Your task to perform on an android device: I don't like the sound of the recorded audio. Delete the recorded file from the Easy Voice Recording app.
Image 0: 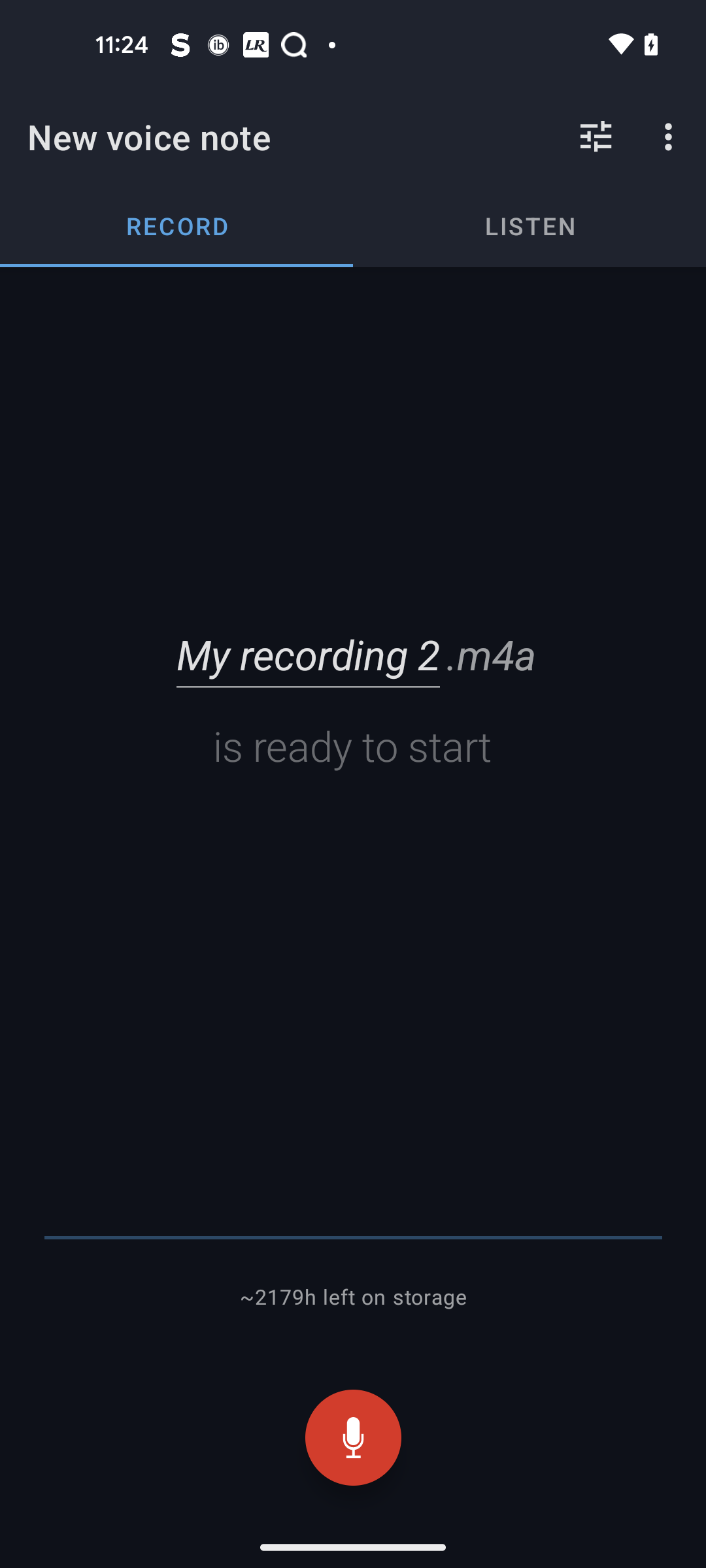
Click on the LISTEN section
Step 0: click (529, 225)
Image 1: 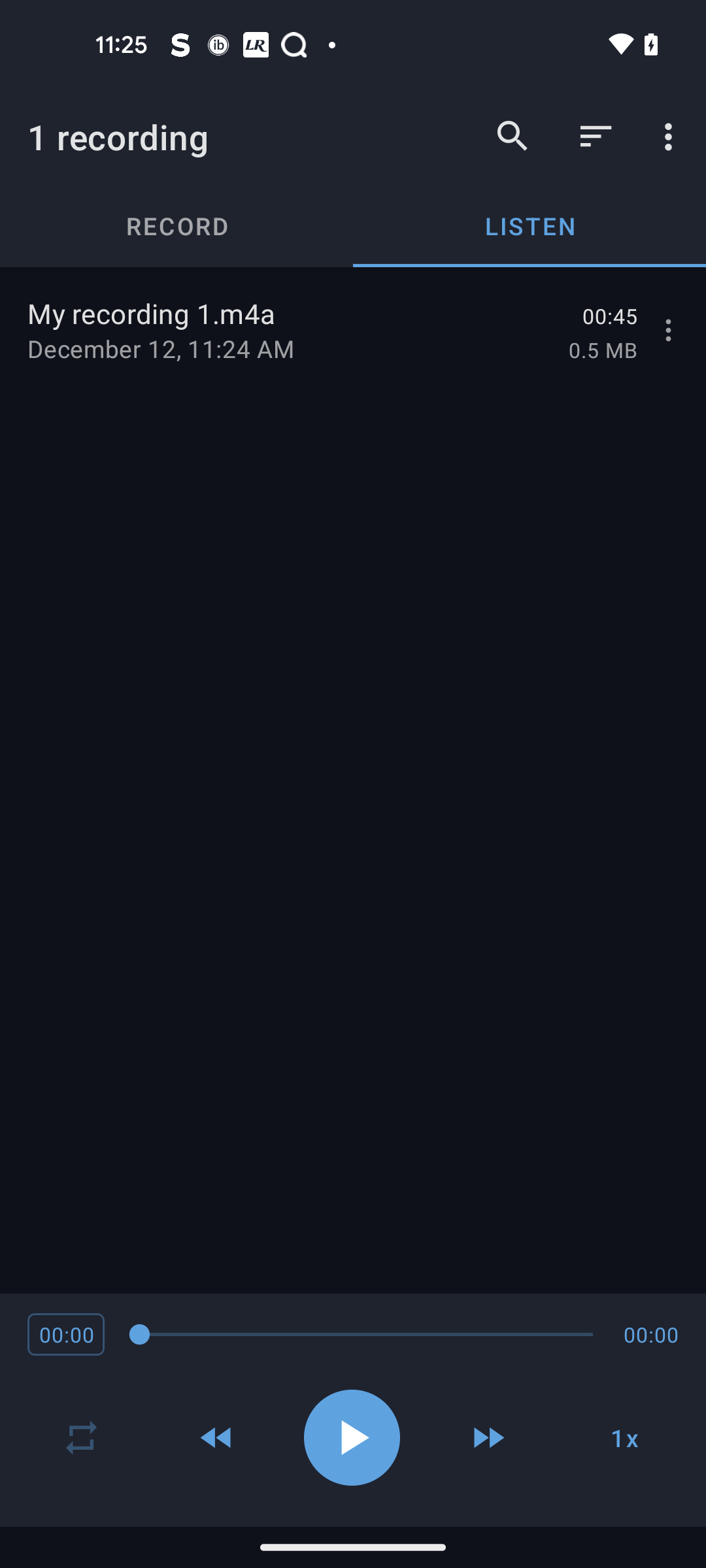
Click on the three dots of My recording file
Step 1: click (671, 330)
Image 2: 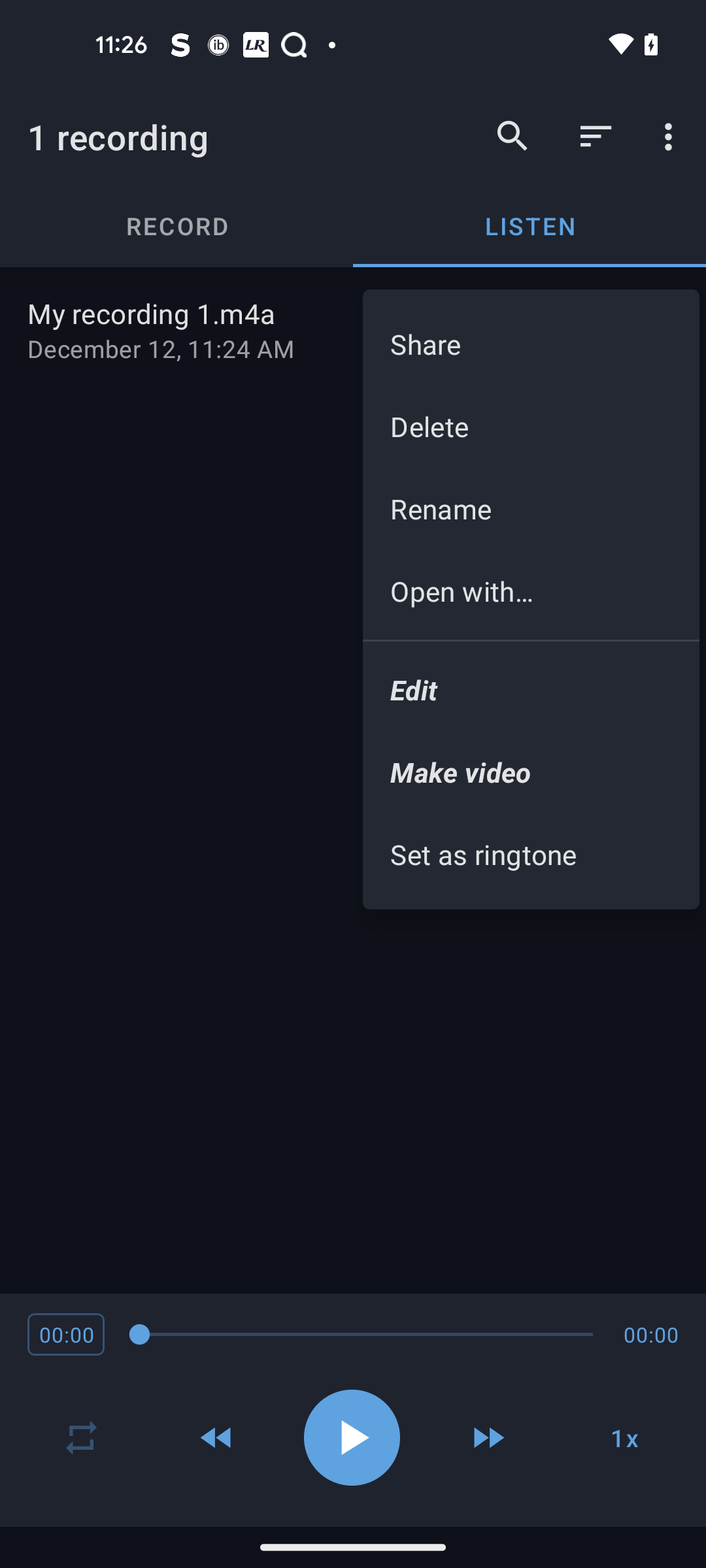
Click on the Delete option
Step 2: click (531, 426)
Image 3: 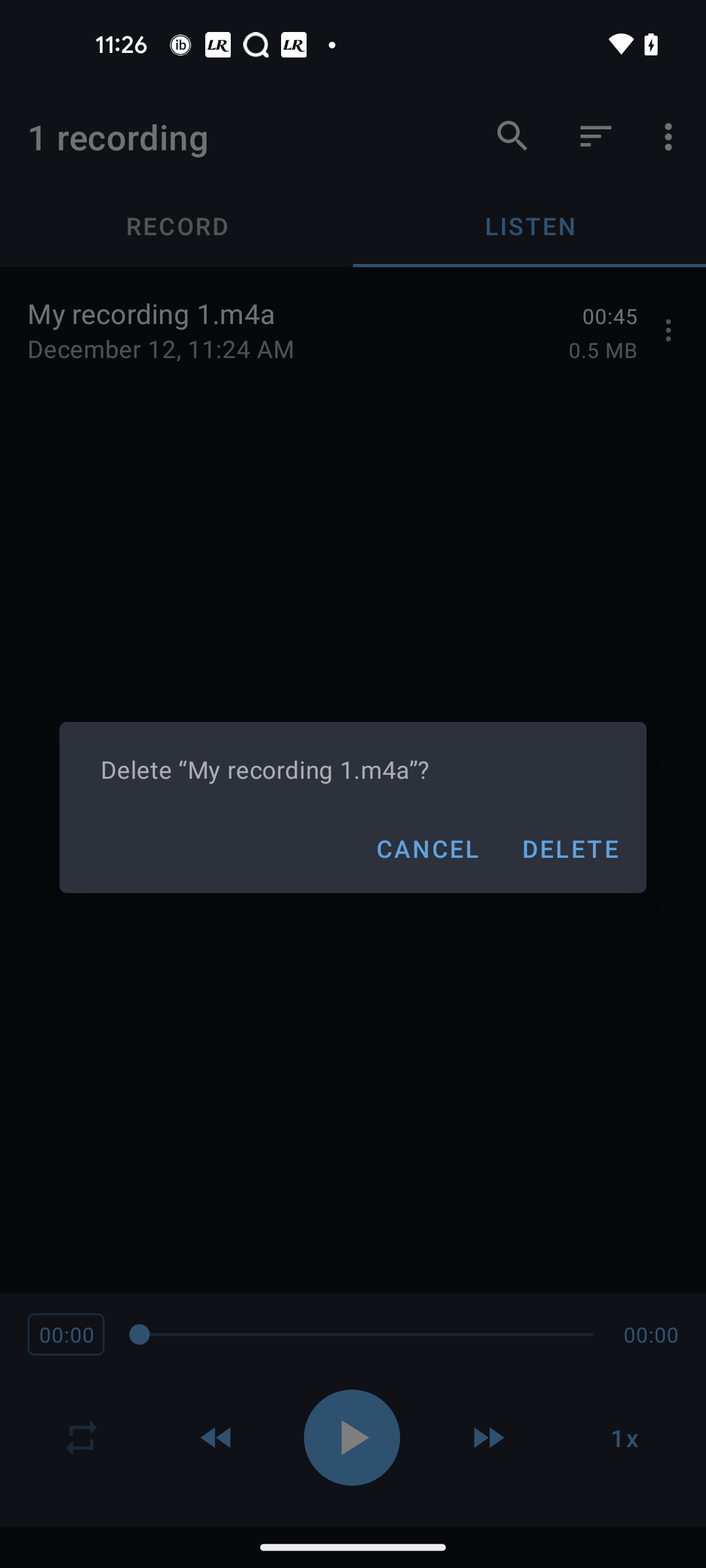
Click on the Delete button
Step 3: click (569, 848)